Your task to perform on an android device: The video was of poor quality, which causes discomfort to my eyes. The Home exercise video video that is currently playing in the Vimeo app so I need to change video quality to 720p.
Image 0: 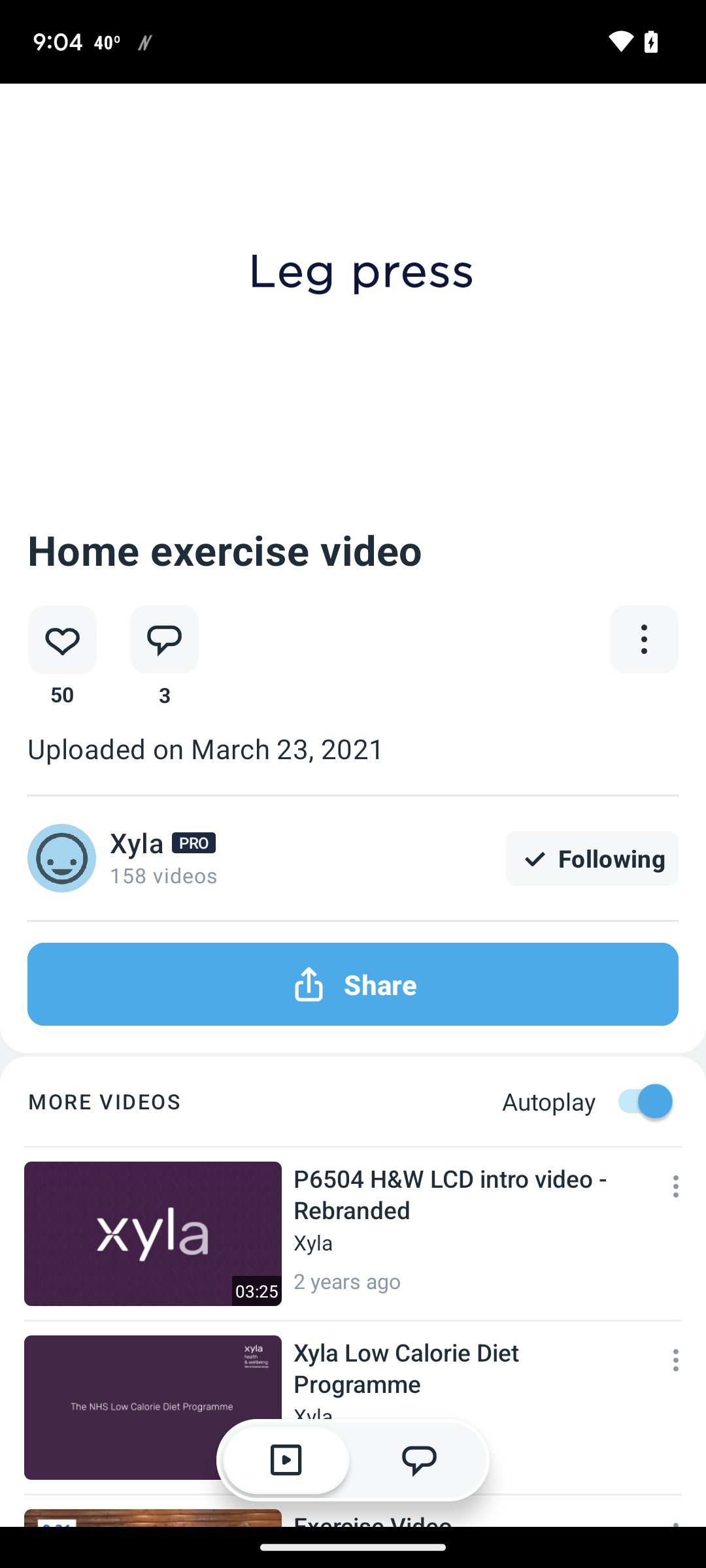
Click on the video screen
Step 0: click (353, 269)
Image 1: 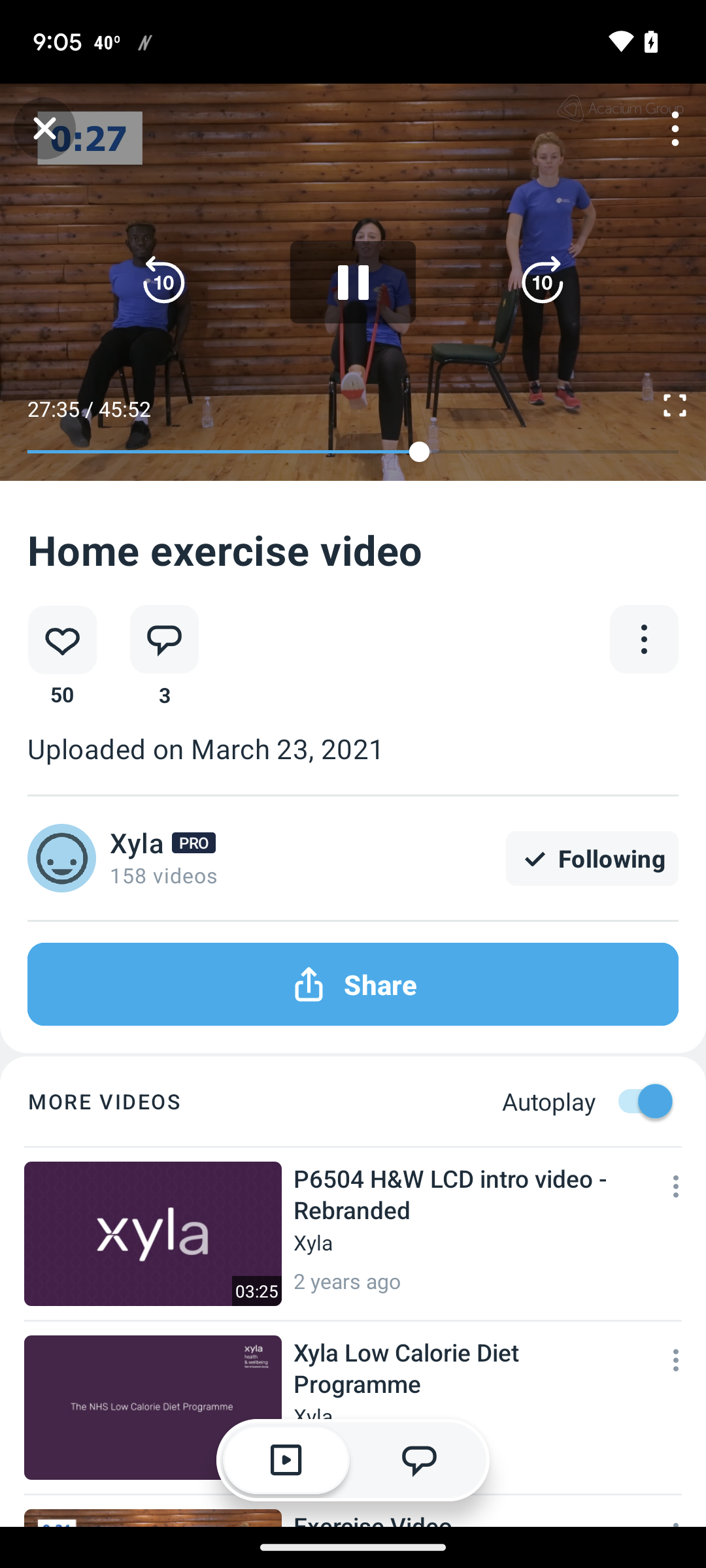
Click on the three dots at the top right corner of the screen
Step 1: click (675, 127)
Image 2: 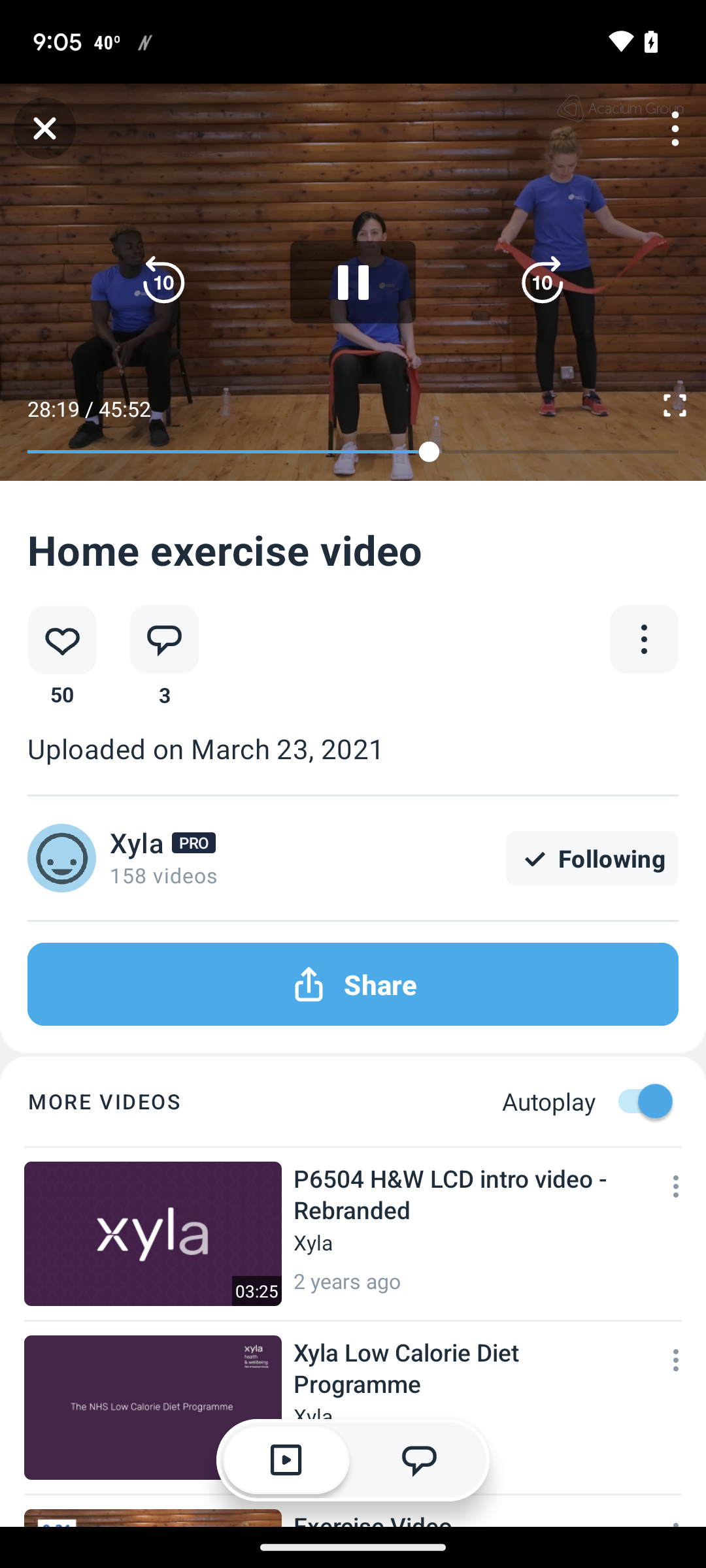
Click on the three dots at the top right corner of the screen
Step 2: wait
Image 3: 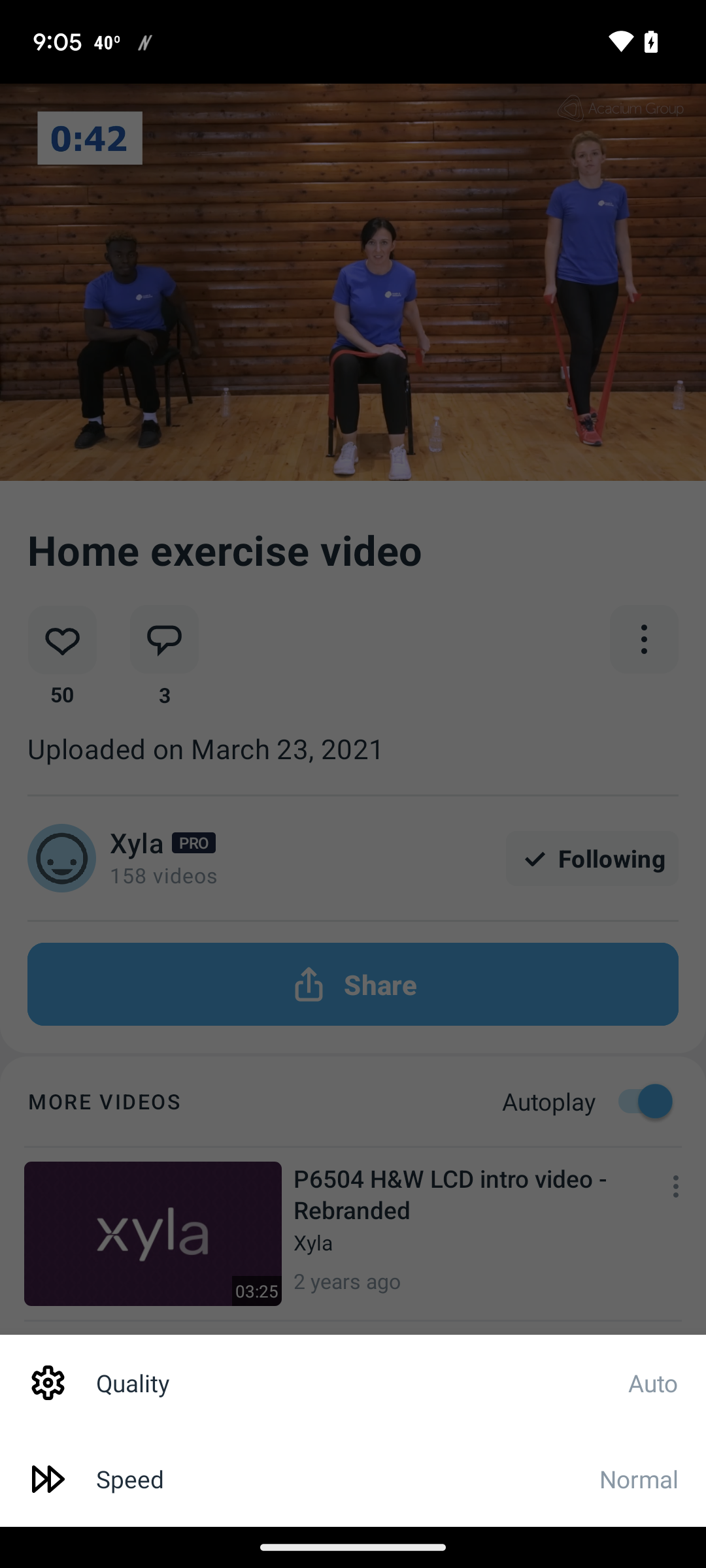
Click on the quality option
Step 3: click (361, 1382)
Image 4: 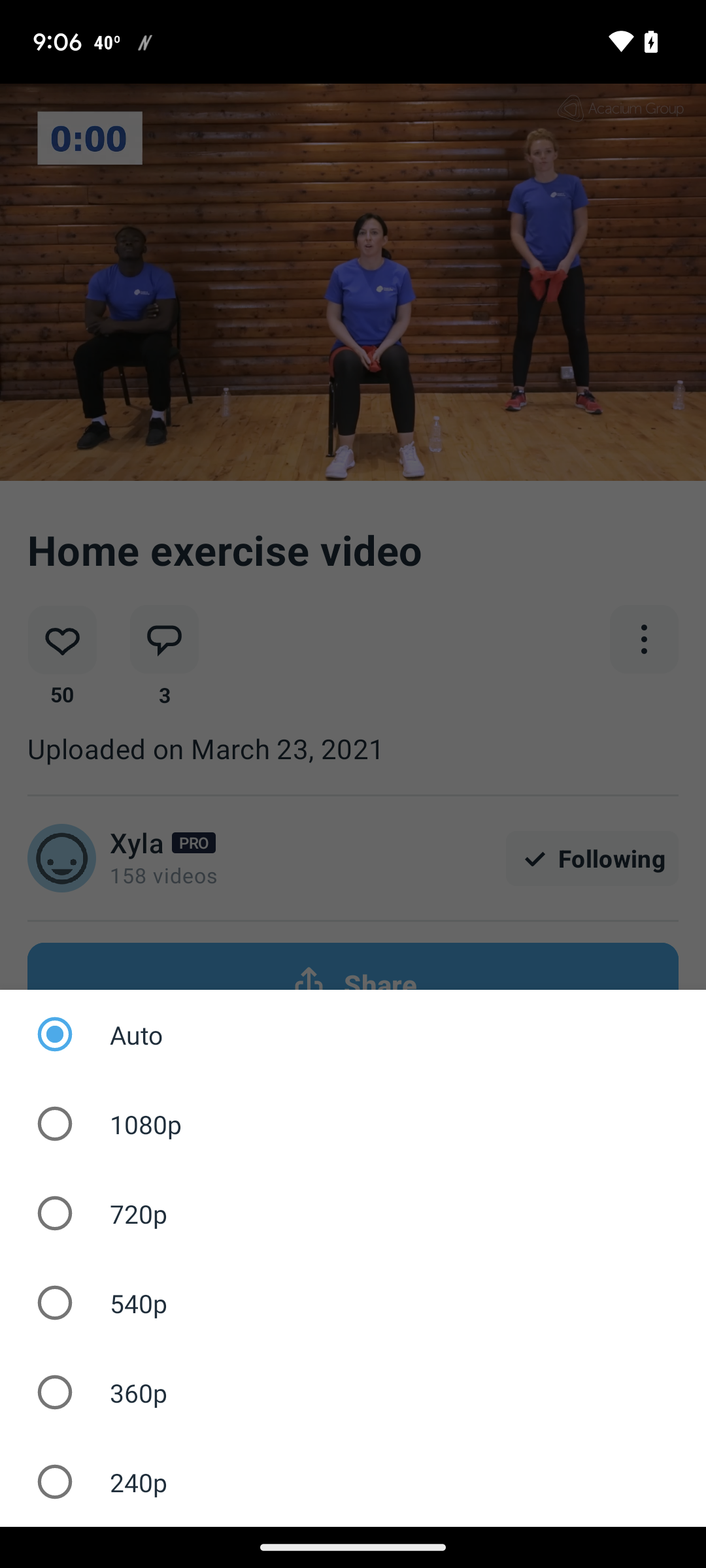
Click on the 720p quality
Step 4: click (353, 1213)